Your task to perform on an android device: Use the Moglix app view the product specification of Stanley 12 pcs CRV Steel Combination spanner set, 70-964E on the moglix app.
Image 0: 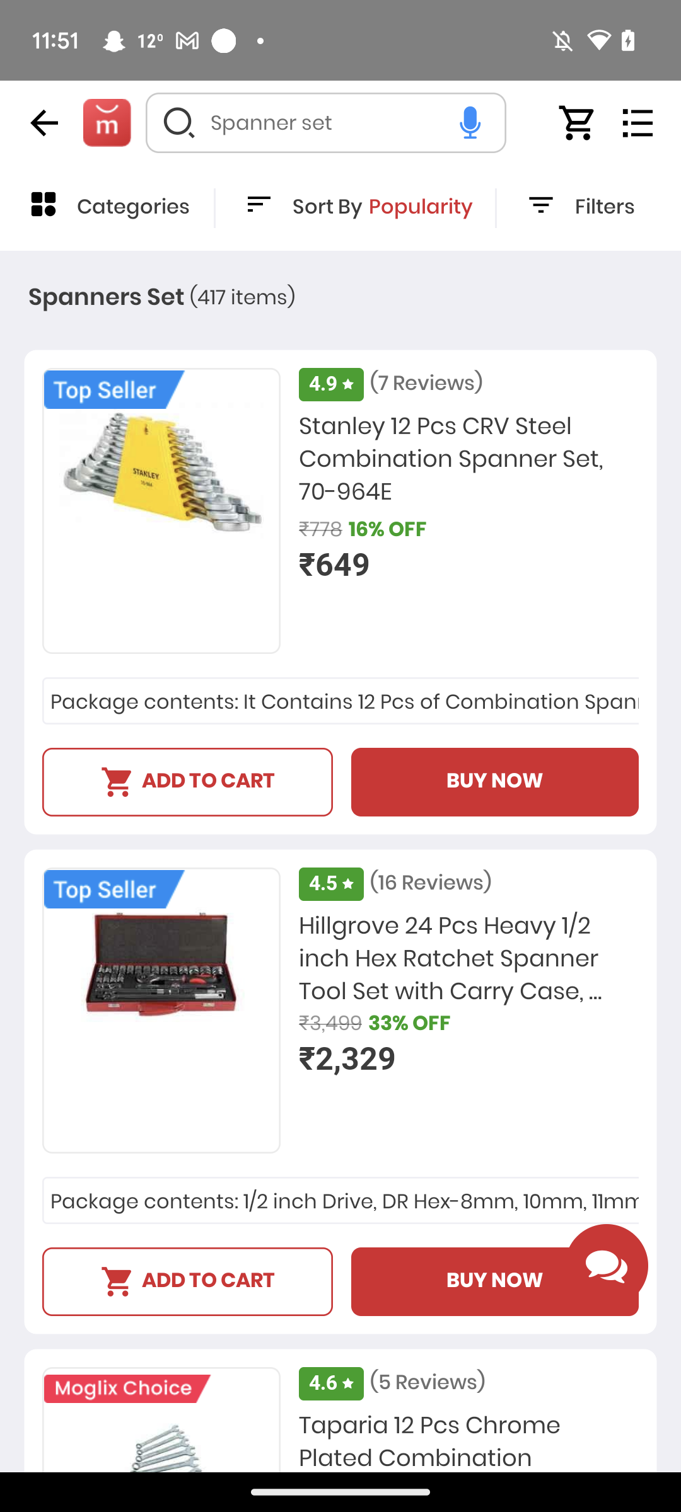
Click on Stanley 12 pcs CRV Steel Combination spanner set, 70-964E 
Step 0: click (469, 461)
Image 1: 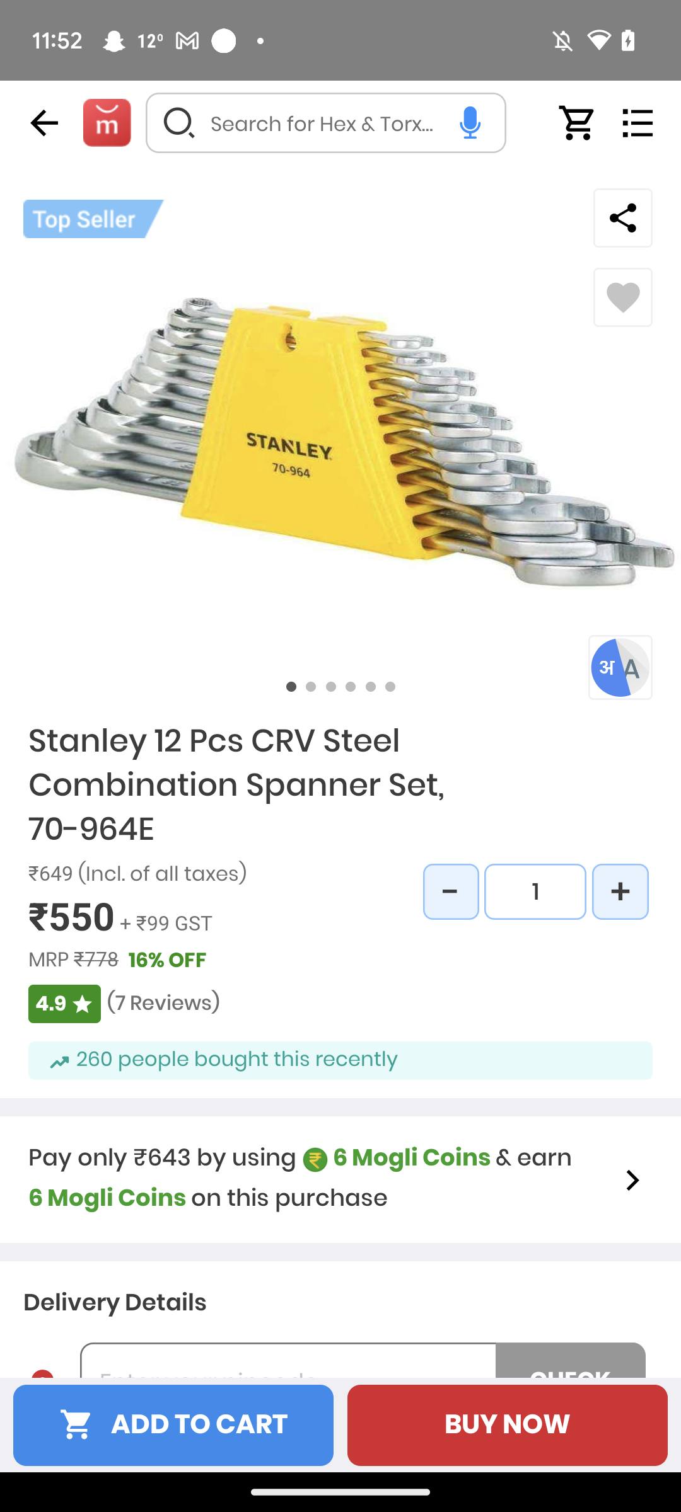
Swipe up to see product specifications
Step 1: scroll down
Image 2: 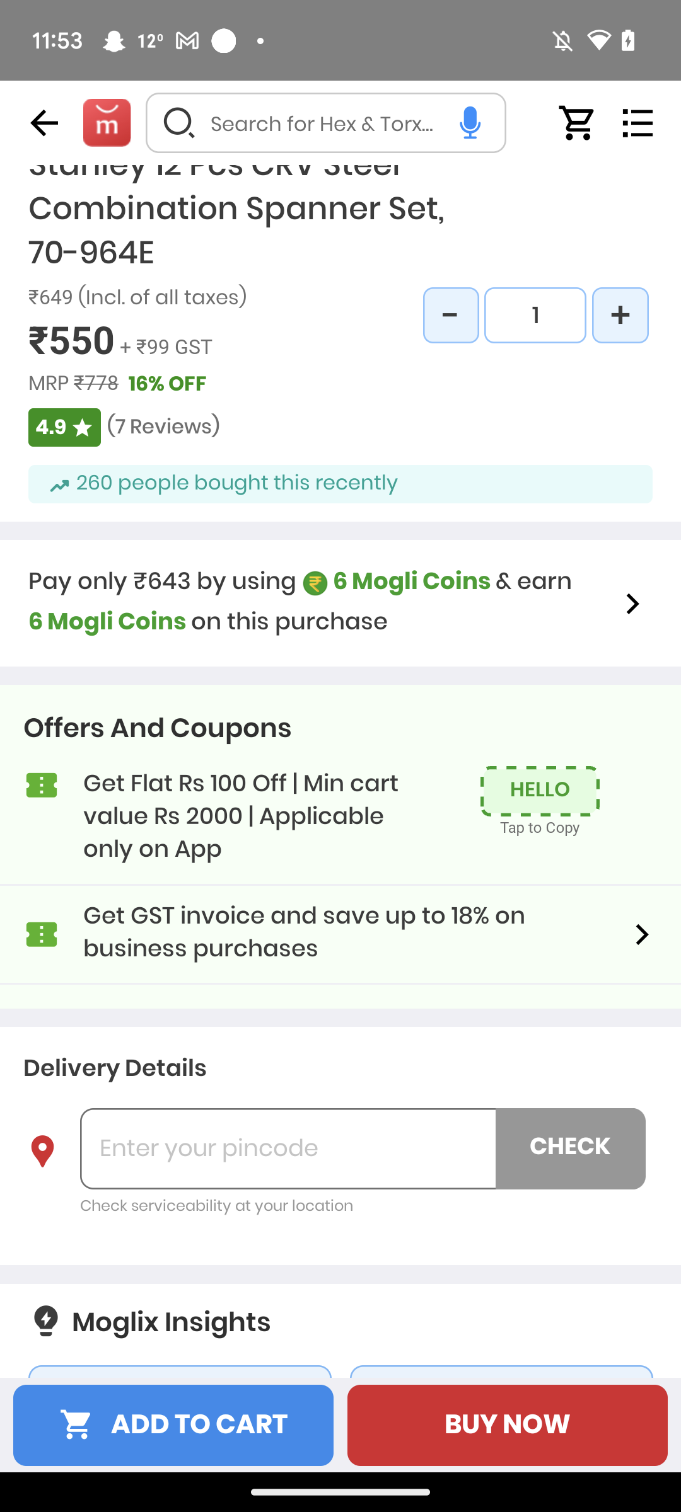
Swipe up to see product specifications
Step 2: scroll down
Image 3: 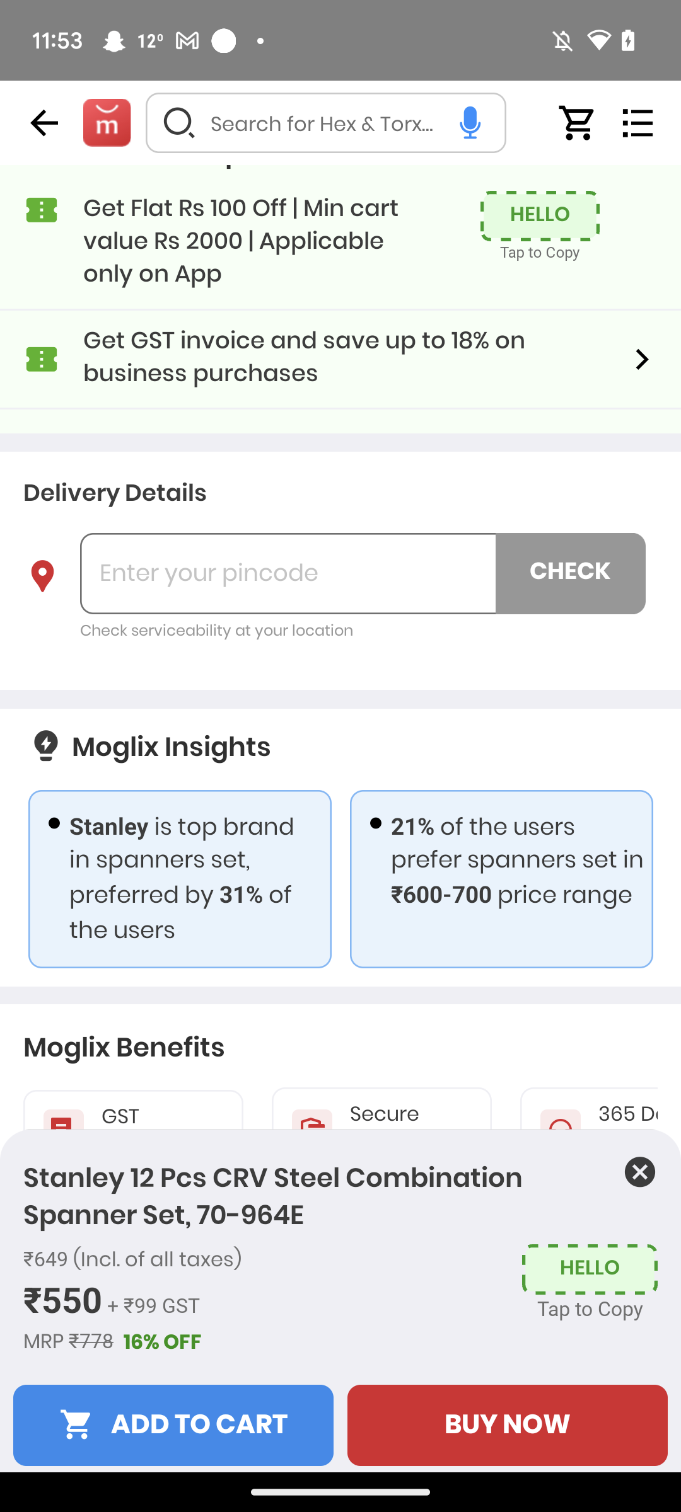
Swipe up to see product specifications
Step 3: scroll down
Image 4: 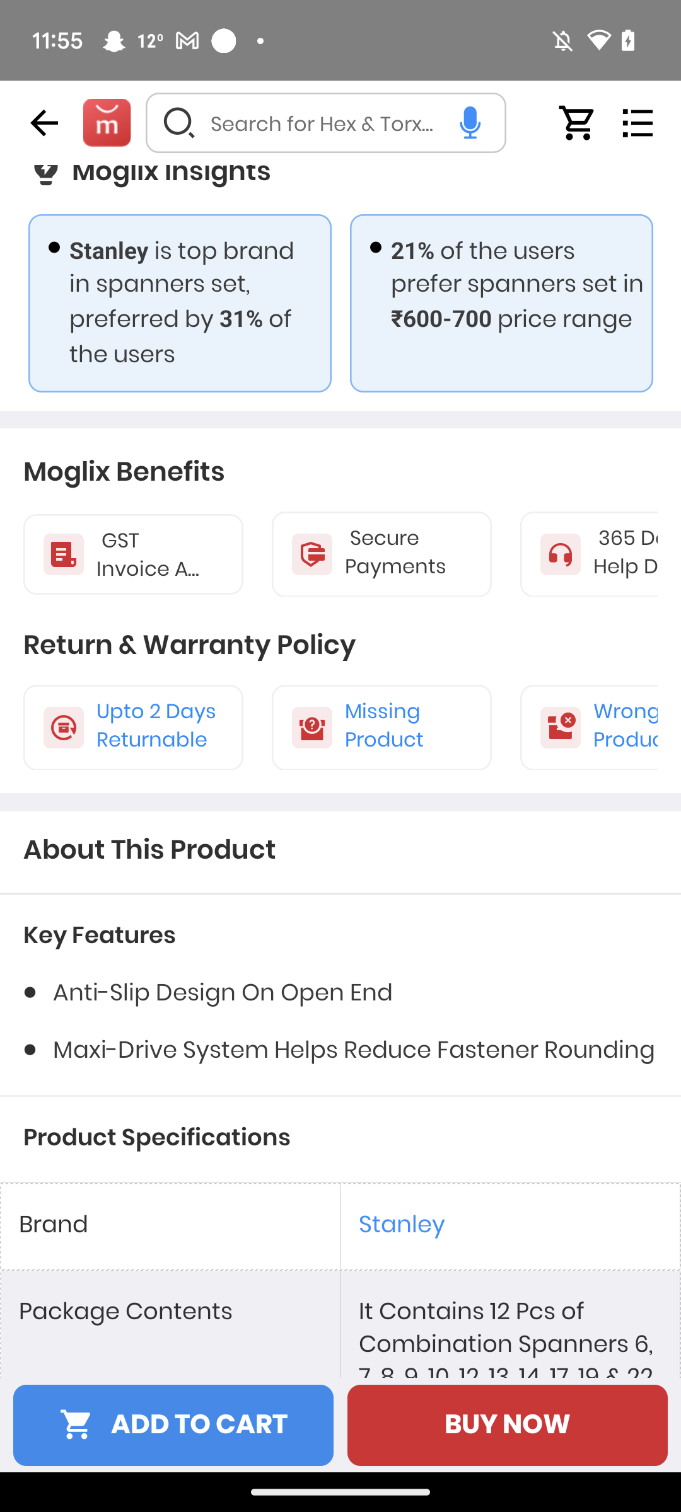
Swipe up to see product specifications
Step 4: scroll down
Image 5: 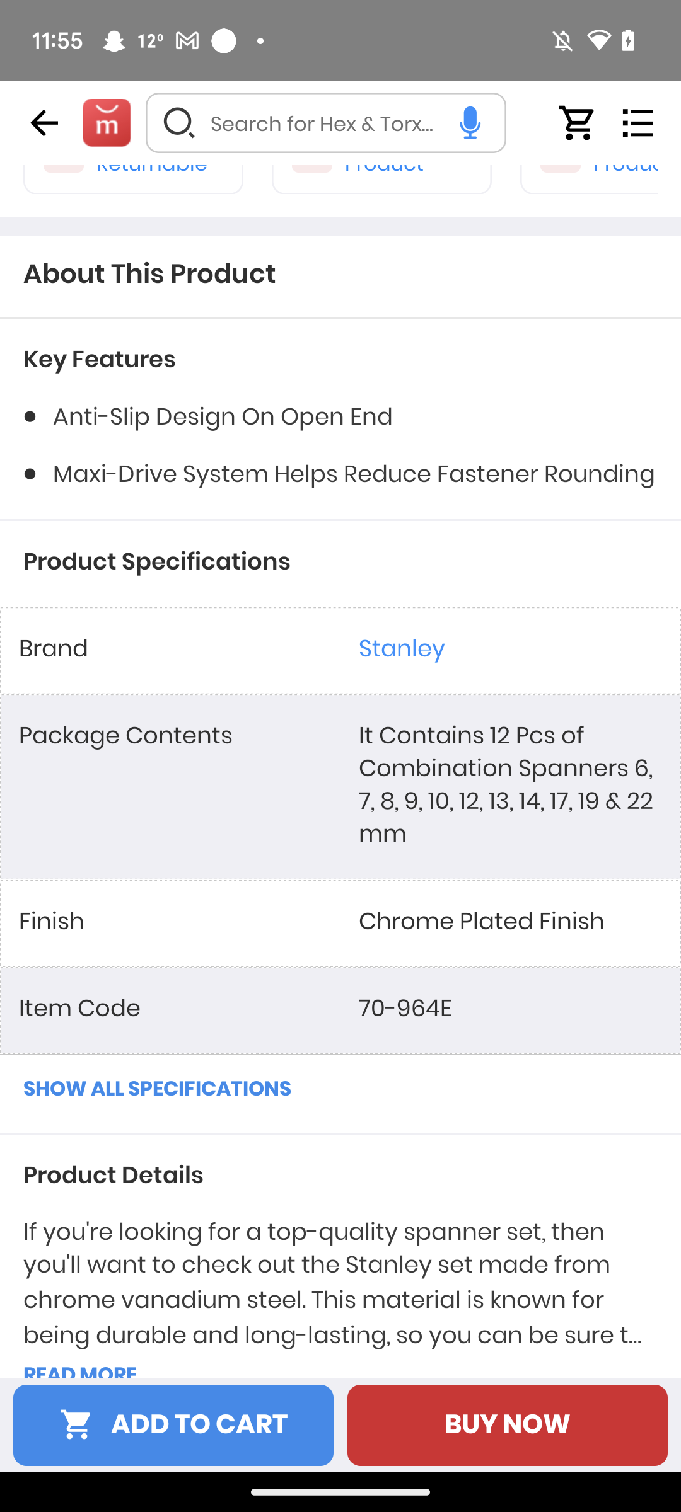
Click on show all specifications
Step 5: click (340, 1090)
Image 6: 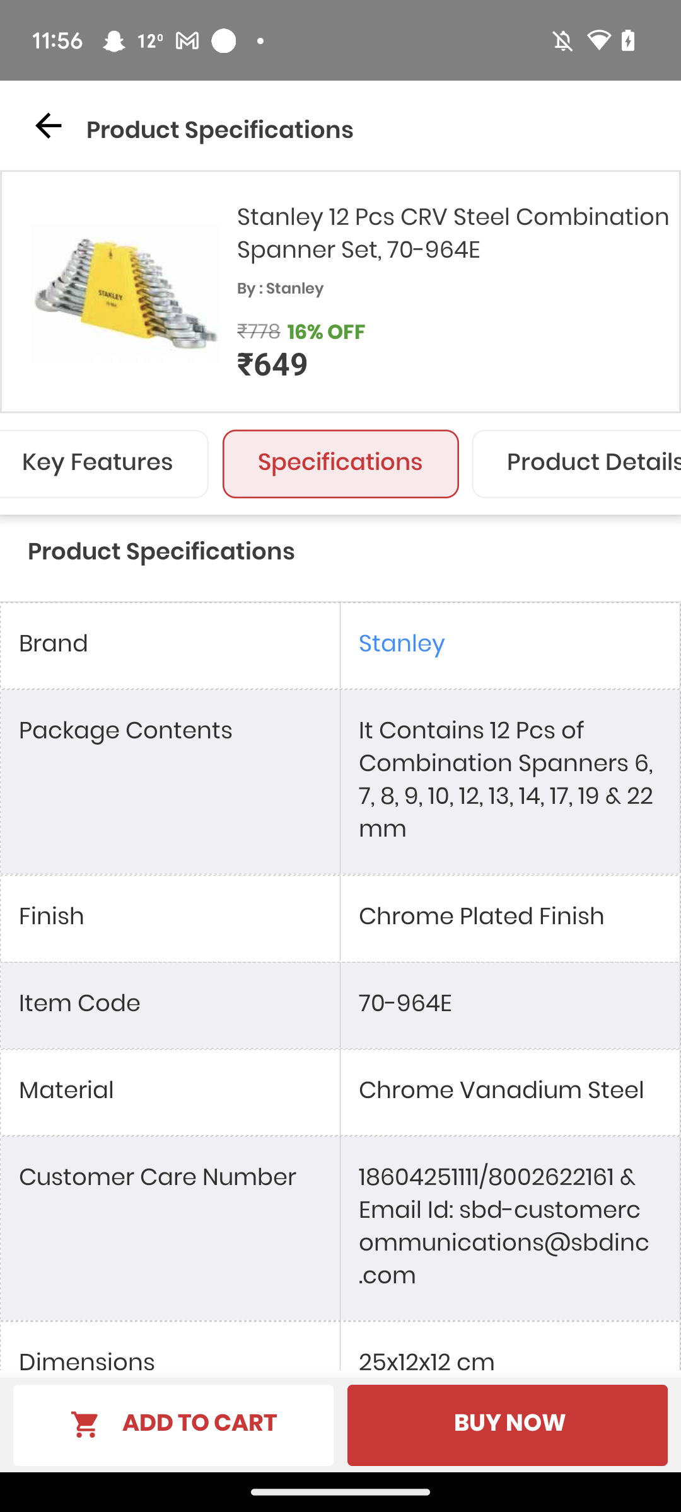
Swipe up
Step 6: scroll down
Image 7: 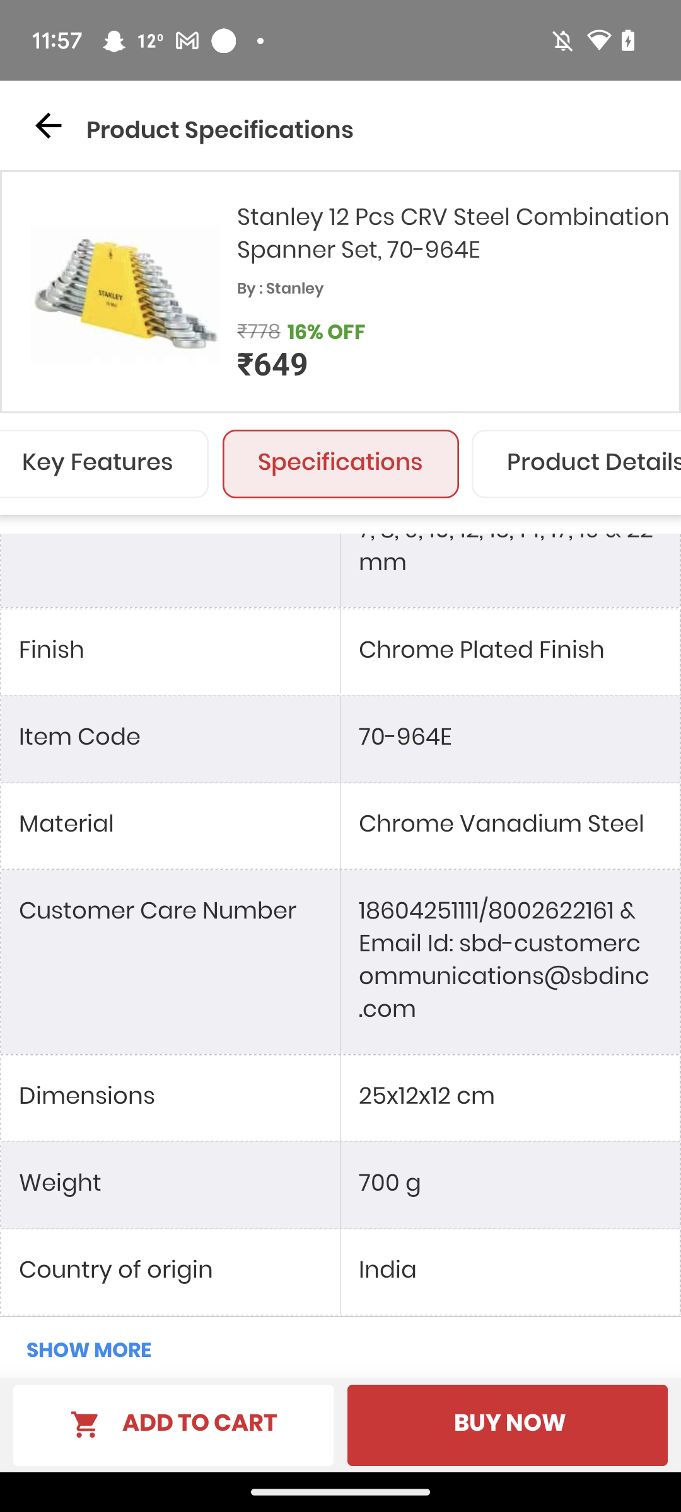
Click on Show more
Step 7: click (340, 1351)
Image 8: 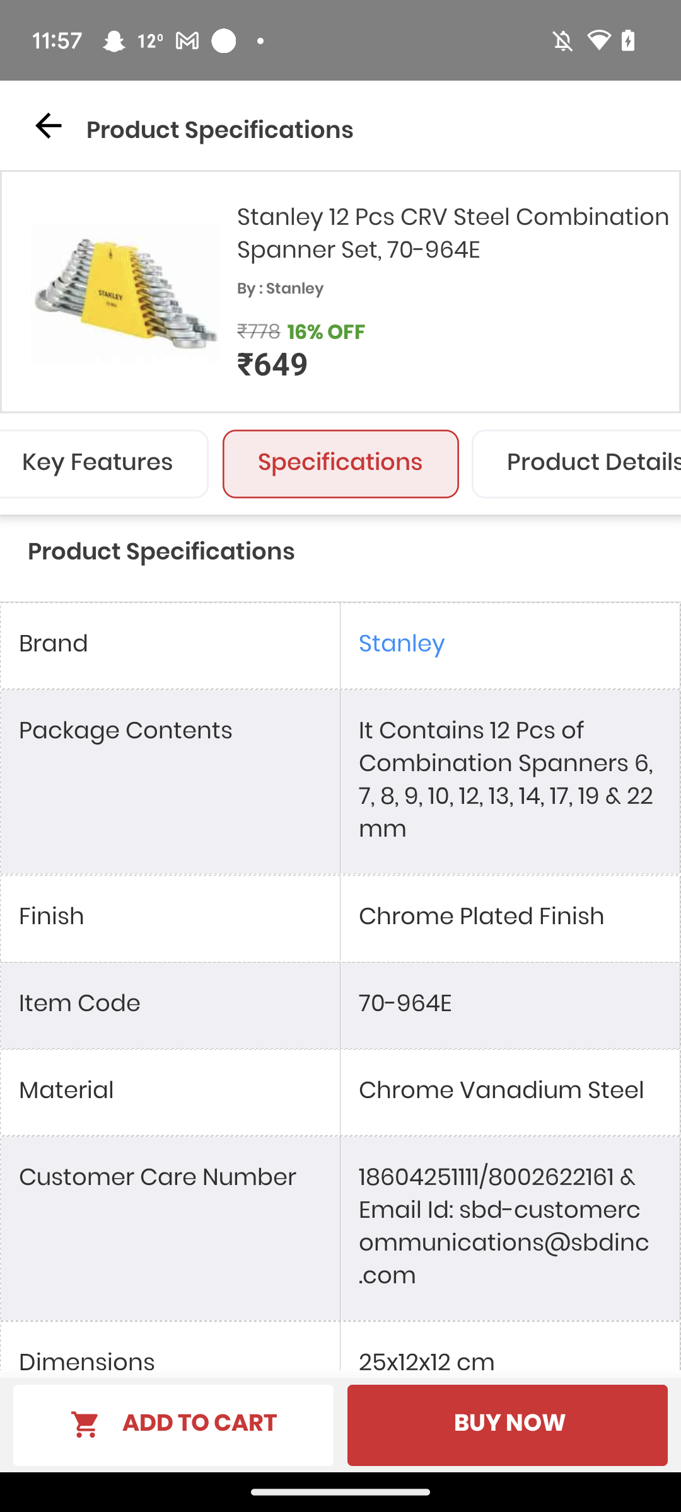
Swipe up
Step 8: scroll down
Image 9: 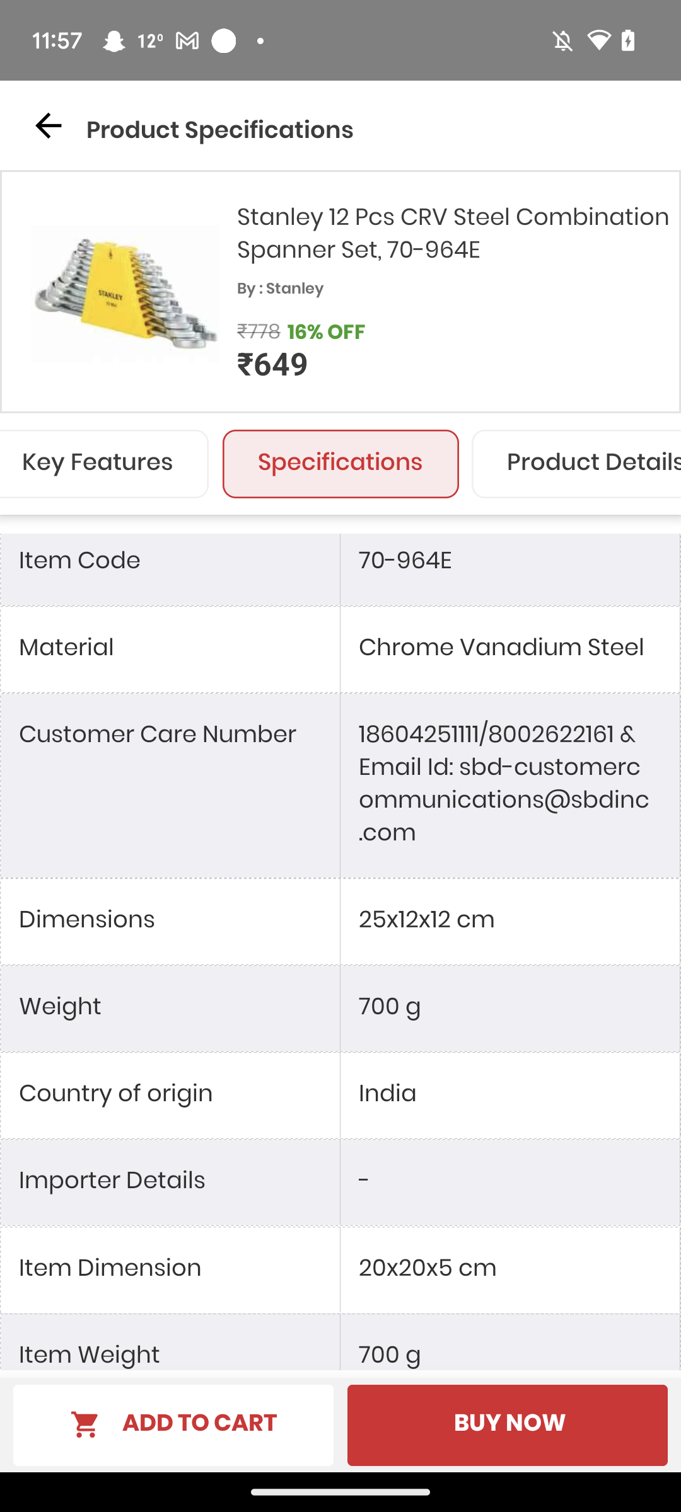
Swipe up
Step 9: scroll down
Image 10: 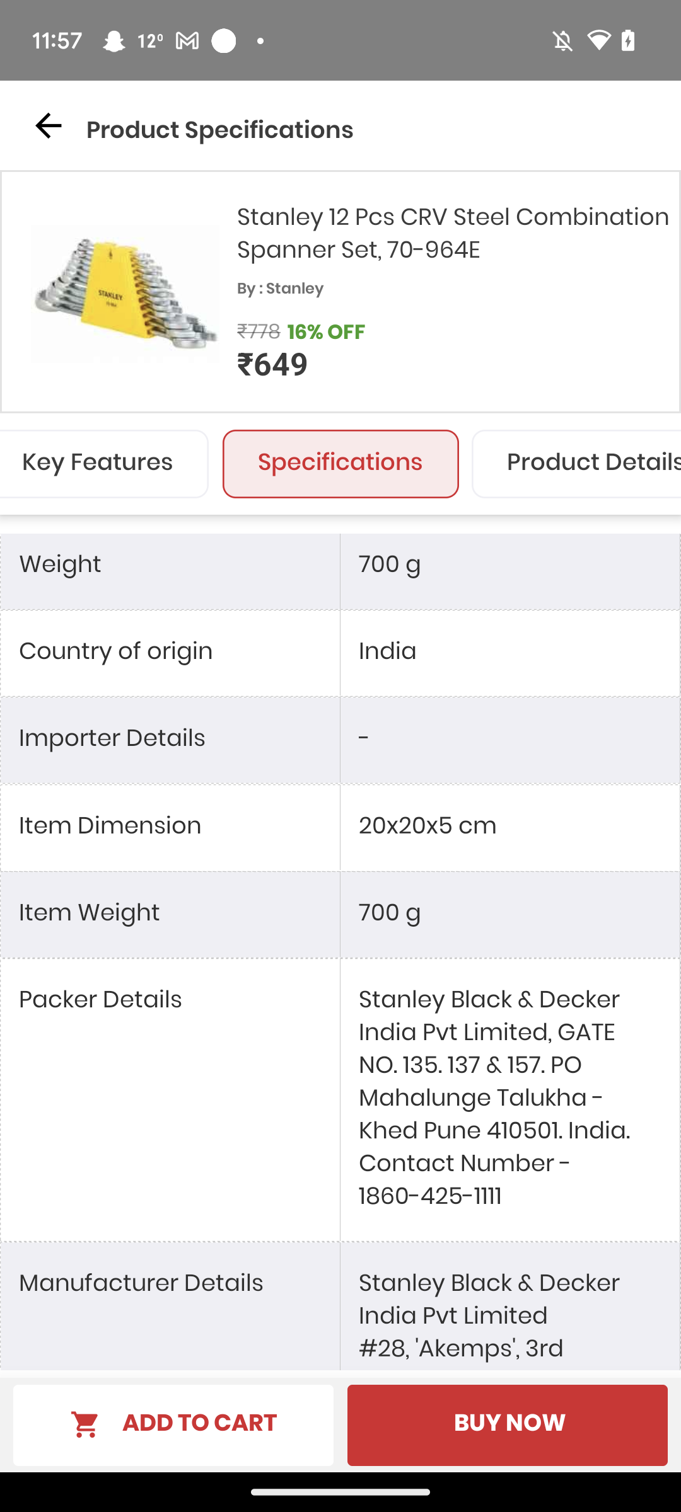
Swipe up
Step 10: scroll down